Your task to perform on an android device: Save the recorded file in the smart recorder app.
Image 0: 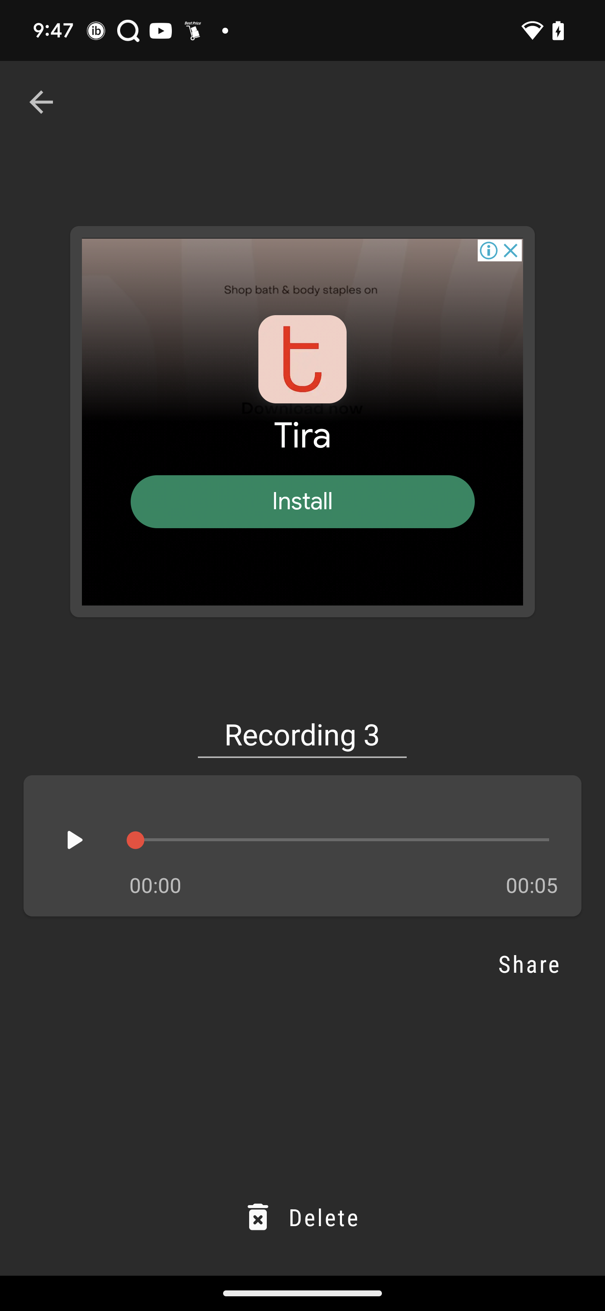
Click on the recording
Step 0: click (302, 734)
Image 1: 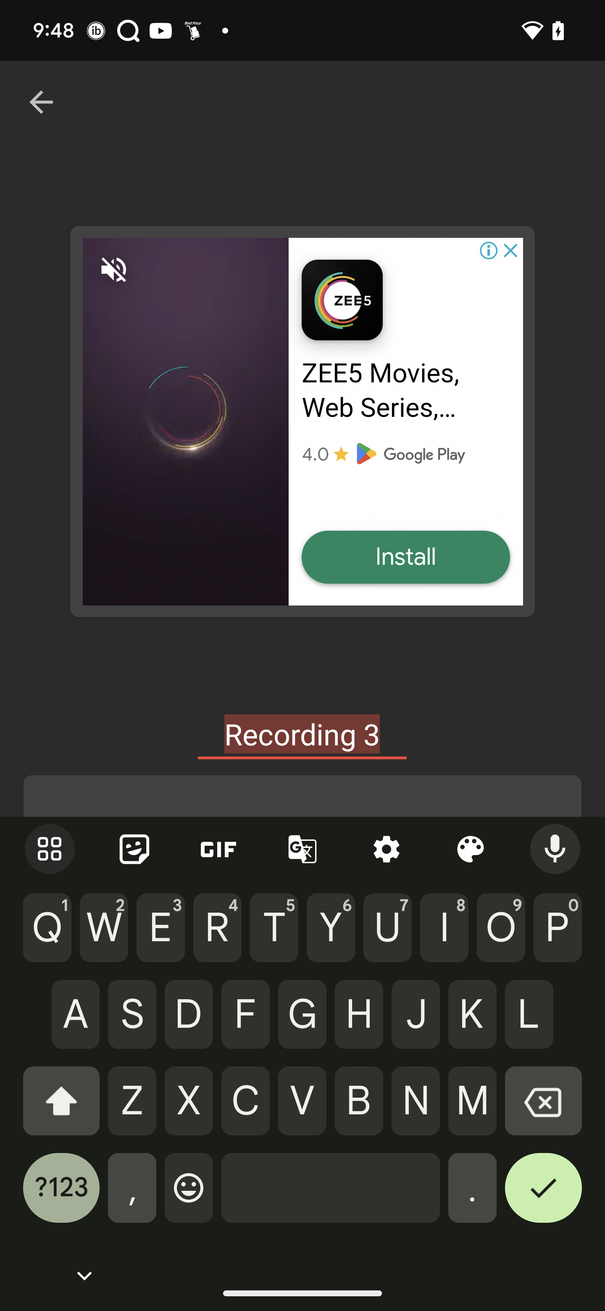
Click on the tick button at the right corner bottom of the keyboard
Step 1: click (543, 1196)